Your task to perform on an android device: Share my favorite Book "the Queen's Gambit" to my Friend Natalie larson over her gmail address -natalie.larson1998@gmail.com from the  ReadEra app.Share my favorite Book "the Queen's Gambit" to my Friend Natalie larson over her gmail address -natalie.larson1998@gmail.com from the  ReadEra app.
Image 0: 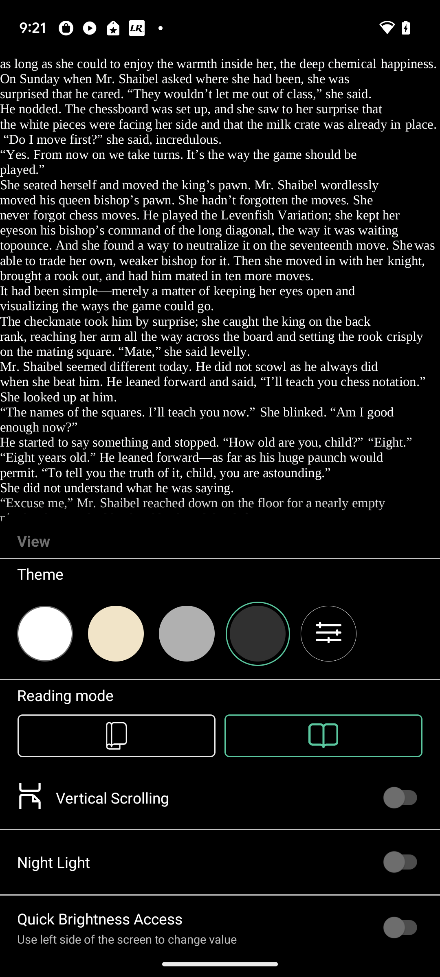
Open the ReadEra app.
Step 0: open app "ReadEra"
Image 1: 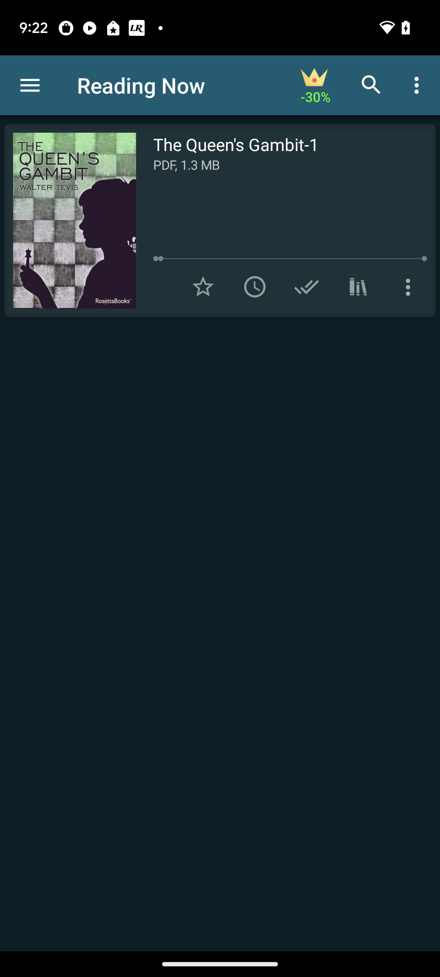
Click on the three dots at the bottom right side of the Book .
Step 1: click (409, 287)
Image 3: 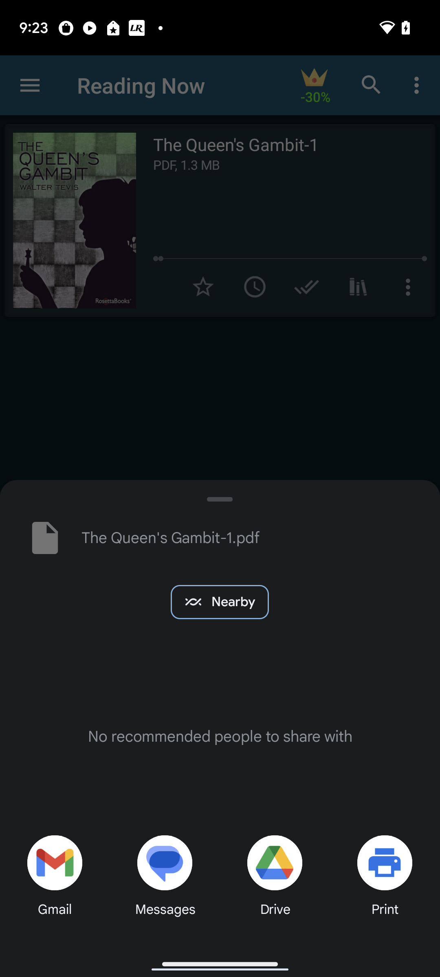
Click on the tab Gmail at the bottom left corner of the screen.
Step 3: click (45, 868)
Image 5: 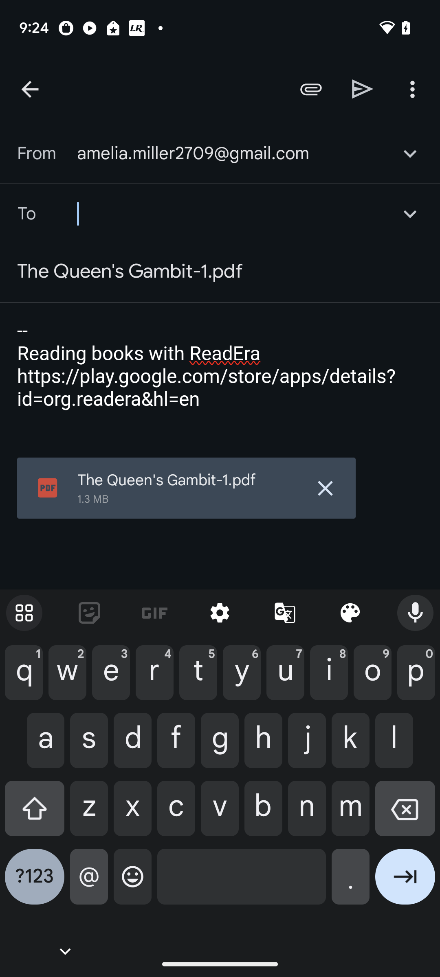
Type id-natalie.larson1998@gmail.com in the search box.
Step 5: type "natalie.larson1998@gmail.com "
Image 6: 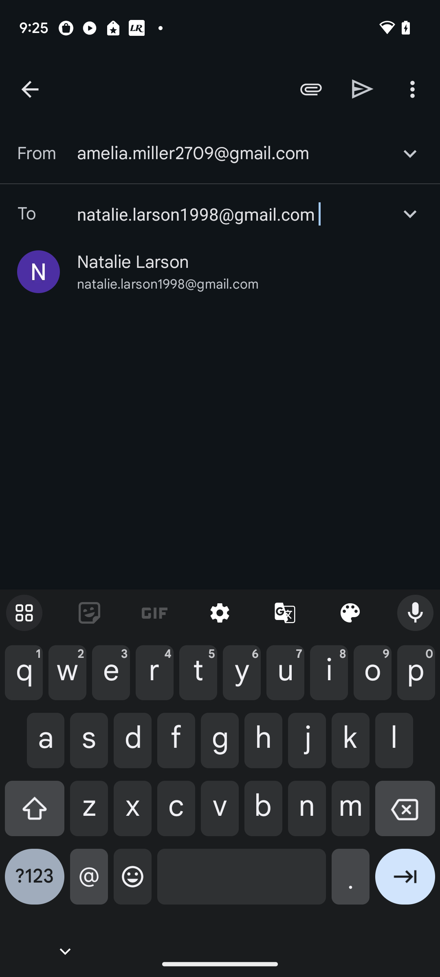
Click on the send icon on the left side of the three dots on the top right corner of the screen.
Step 6: click (363, 89)